Your task to perform on an android device: Open the PlantApp and Browse the differences between species and varieties
Image 0: 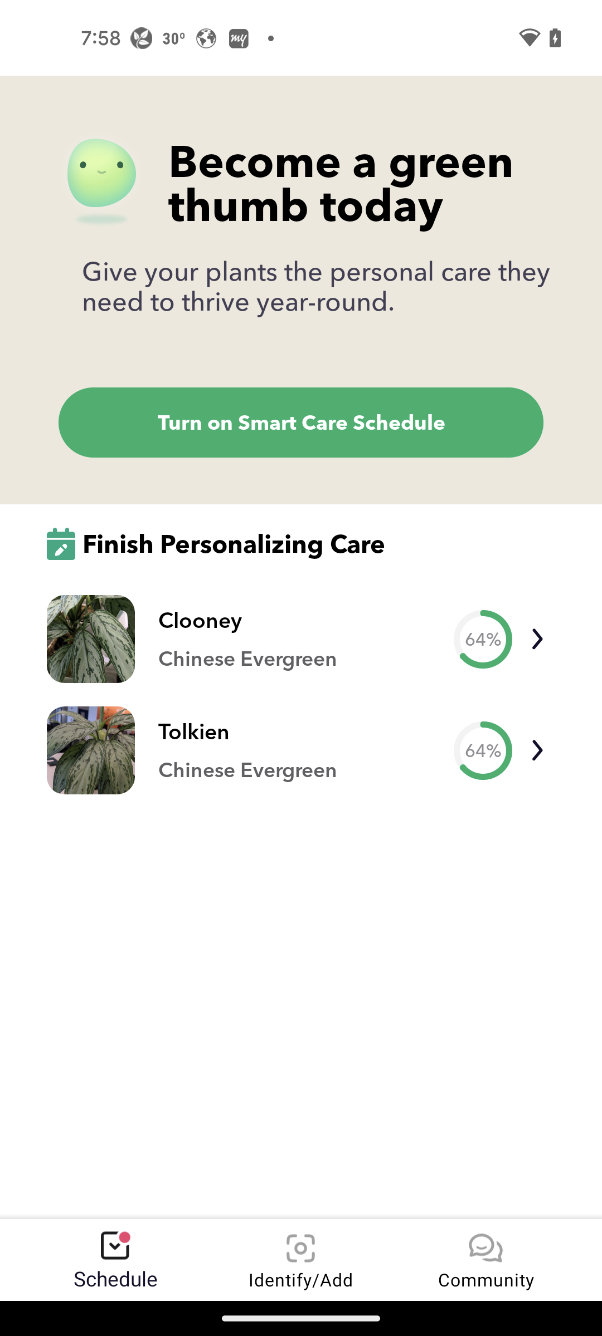
Open the PlantApp 
Step 0: open app "PlantApp"
Image 1: 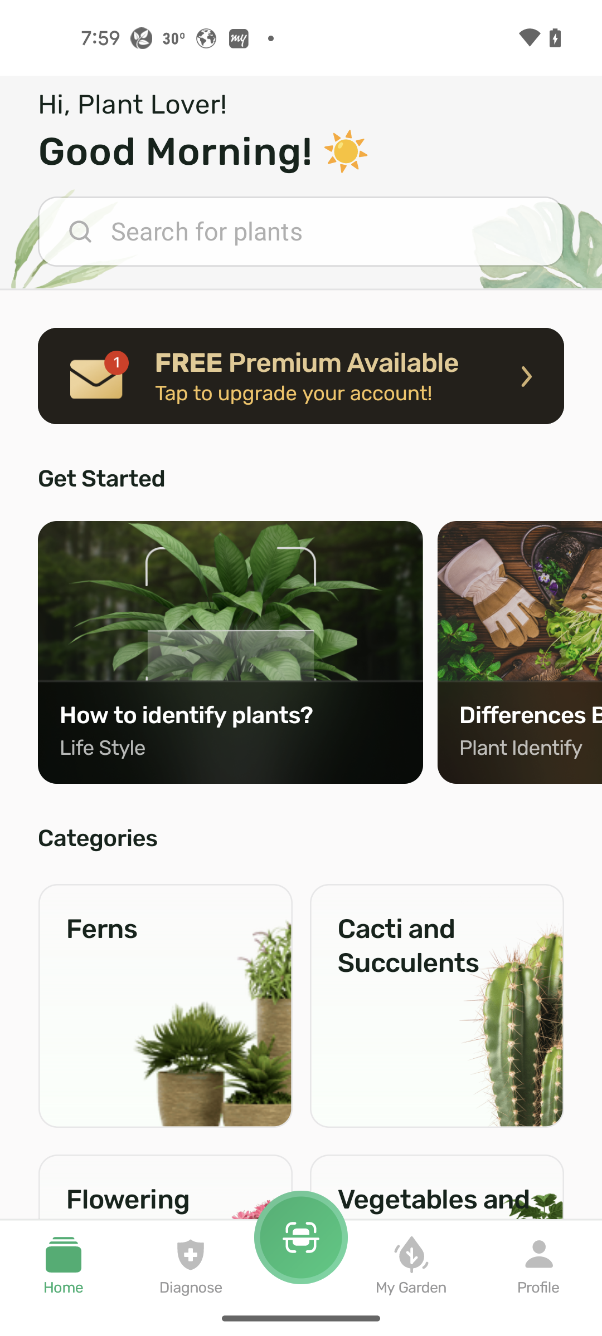
click on second article of get started
Step 1: click (530, 748)
Image 2: 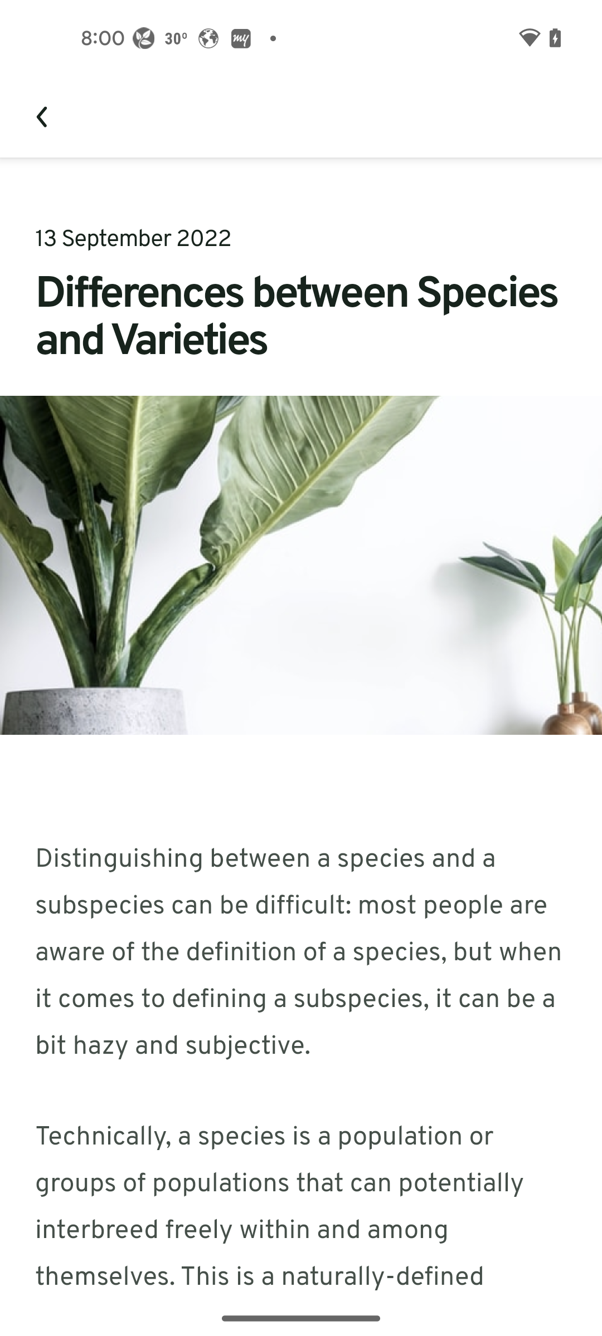
swipe up to read more
Step 2: scroll down